Your task to perform on an android device: In the Dailymotion app, Create a new playlist with the name of myplaylist so that i will add my favorite songs in this playlist .
Image 2: 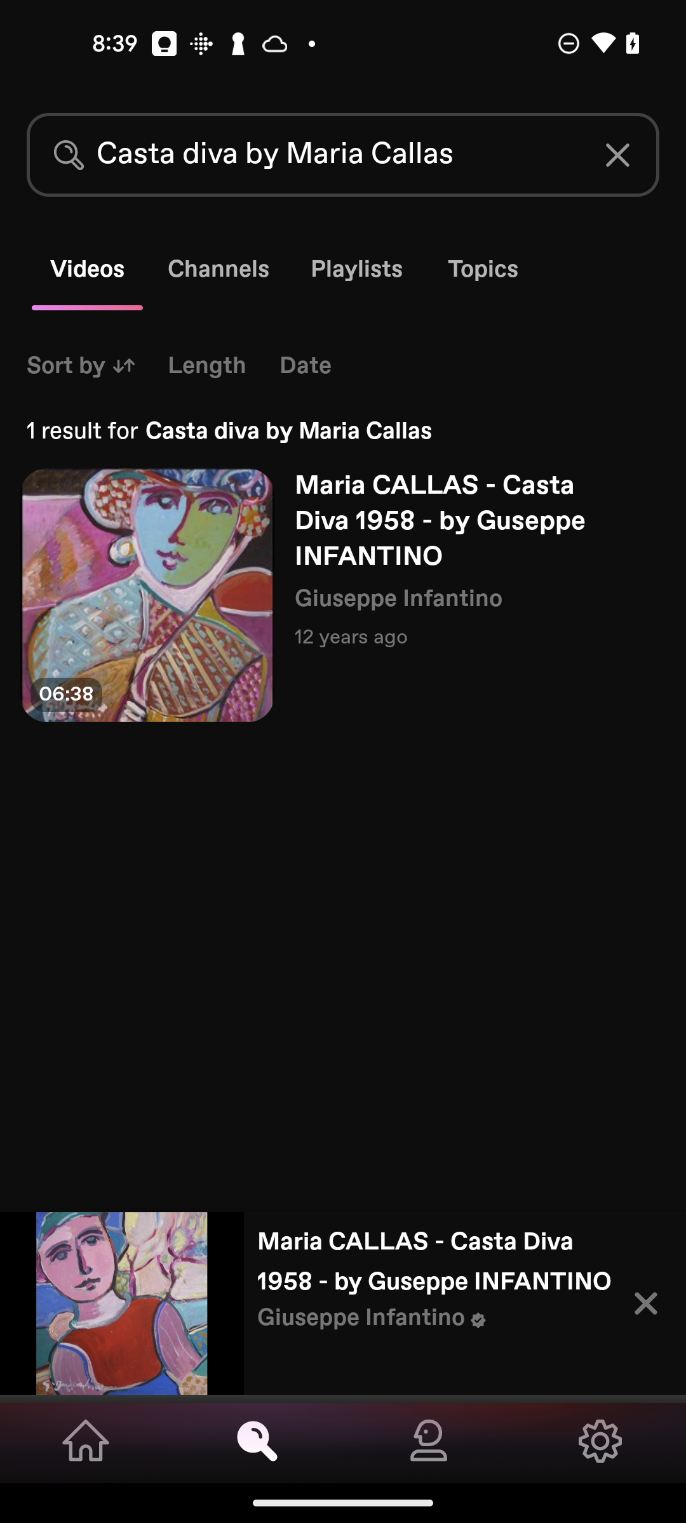
Click on the Profile icon at the bottom of the screen
Step 2: click (429, 1441)
Image 3: 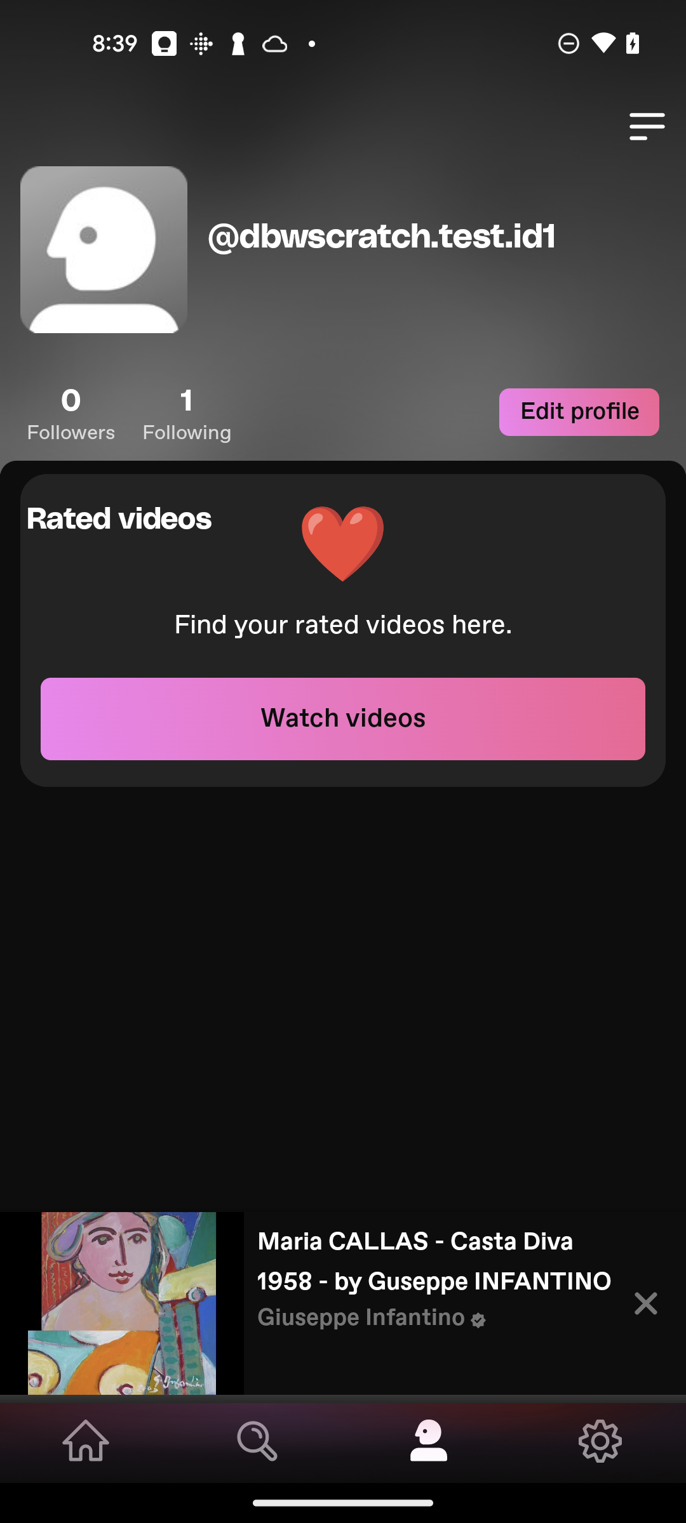
Click on the option bar icon at the to right of the screen
Step 3: click (647, 126)
Image 4: 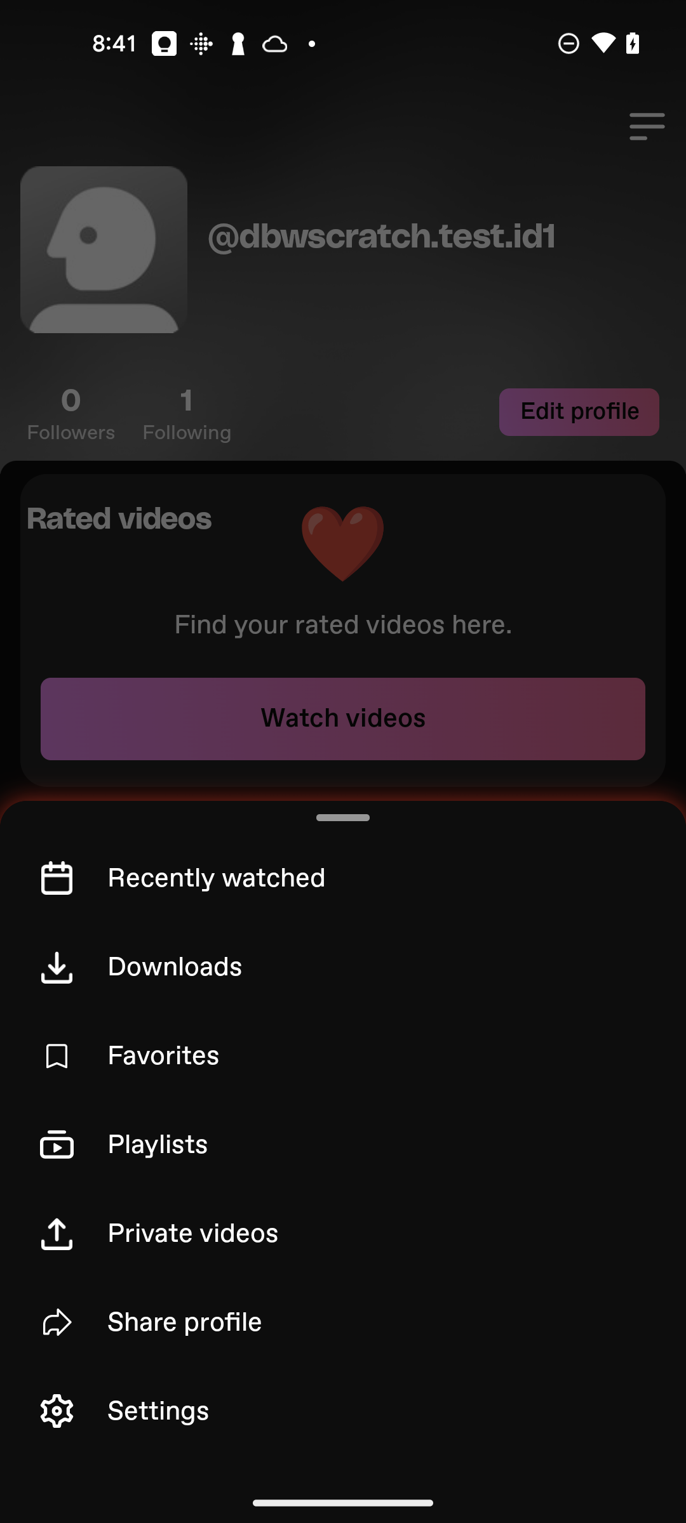
Click on the Playlists tab
Step 4: click (389, 1145)
Image 5: 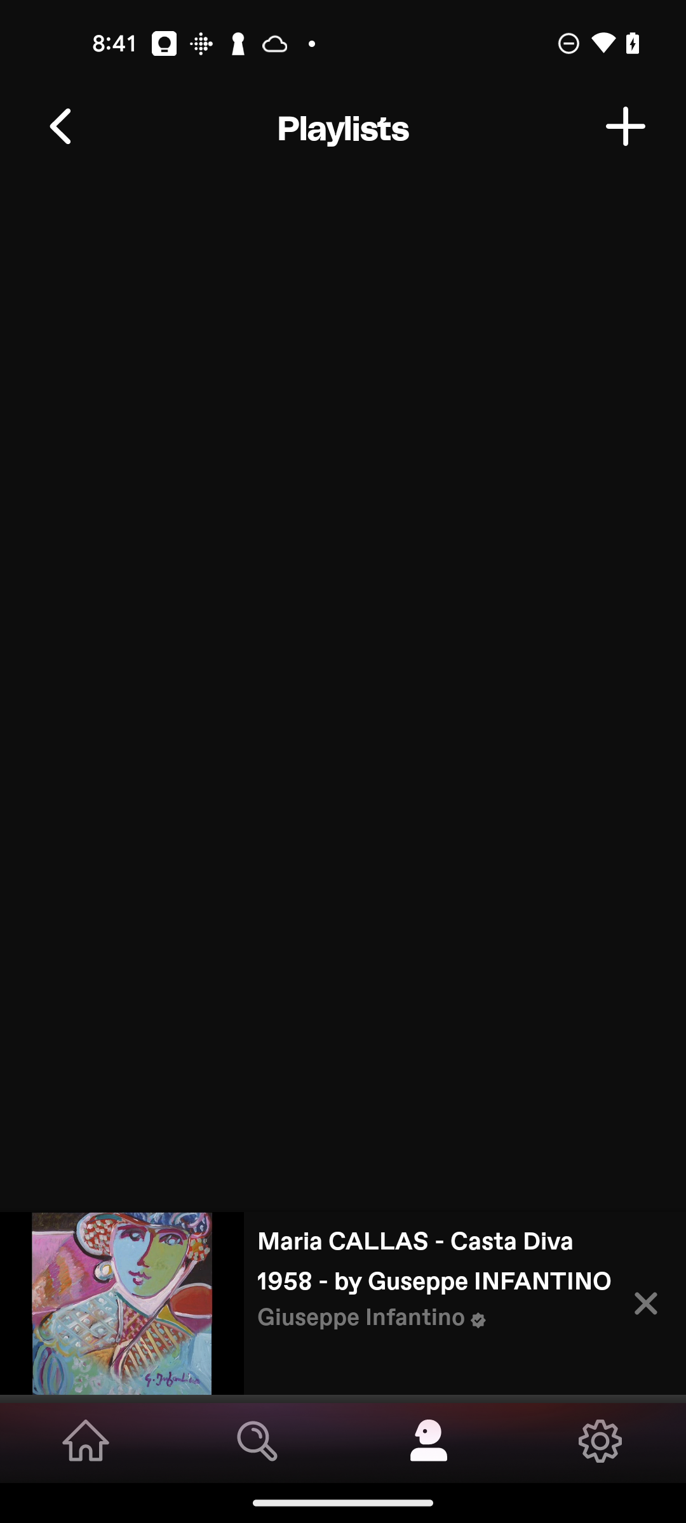
Click on the Plus icon at the top right of the screen
Step 5: click (625, 126)
Image 6: 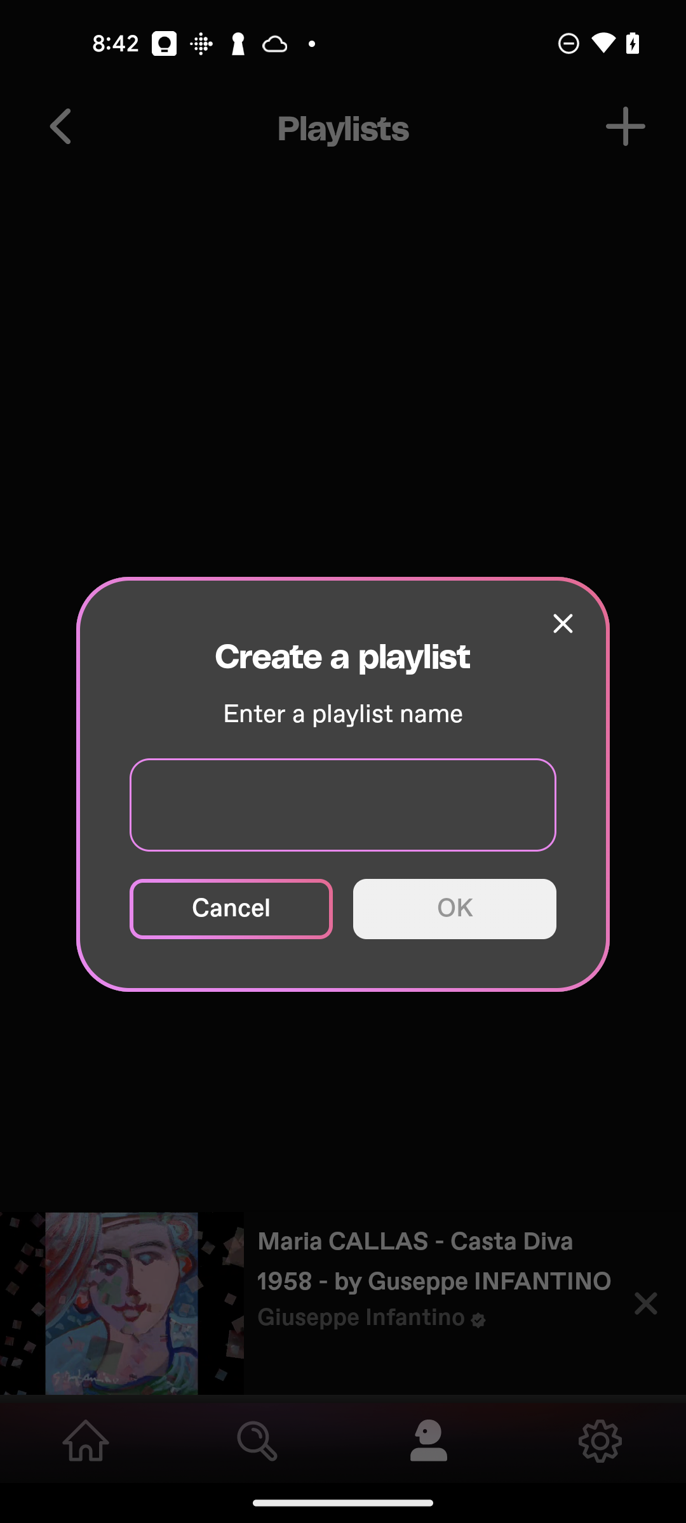
Click on the playlist name text field
Step 6: click (342, 805)
Image 7: 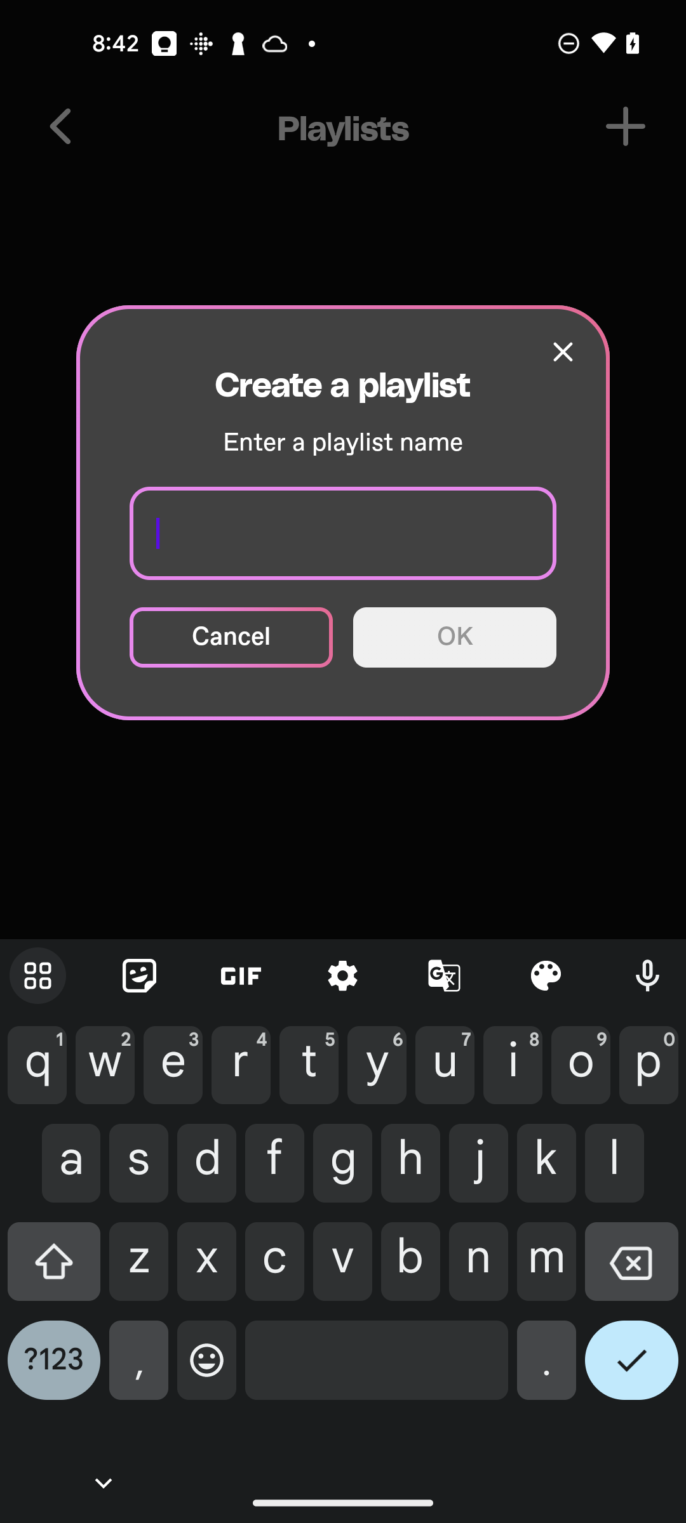
Type myplaylist
Step 7: type "myplaylist"
Image 8: 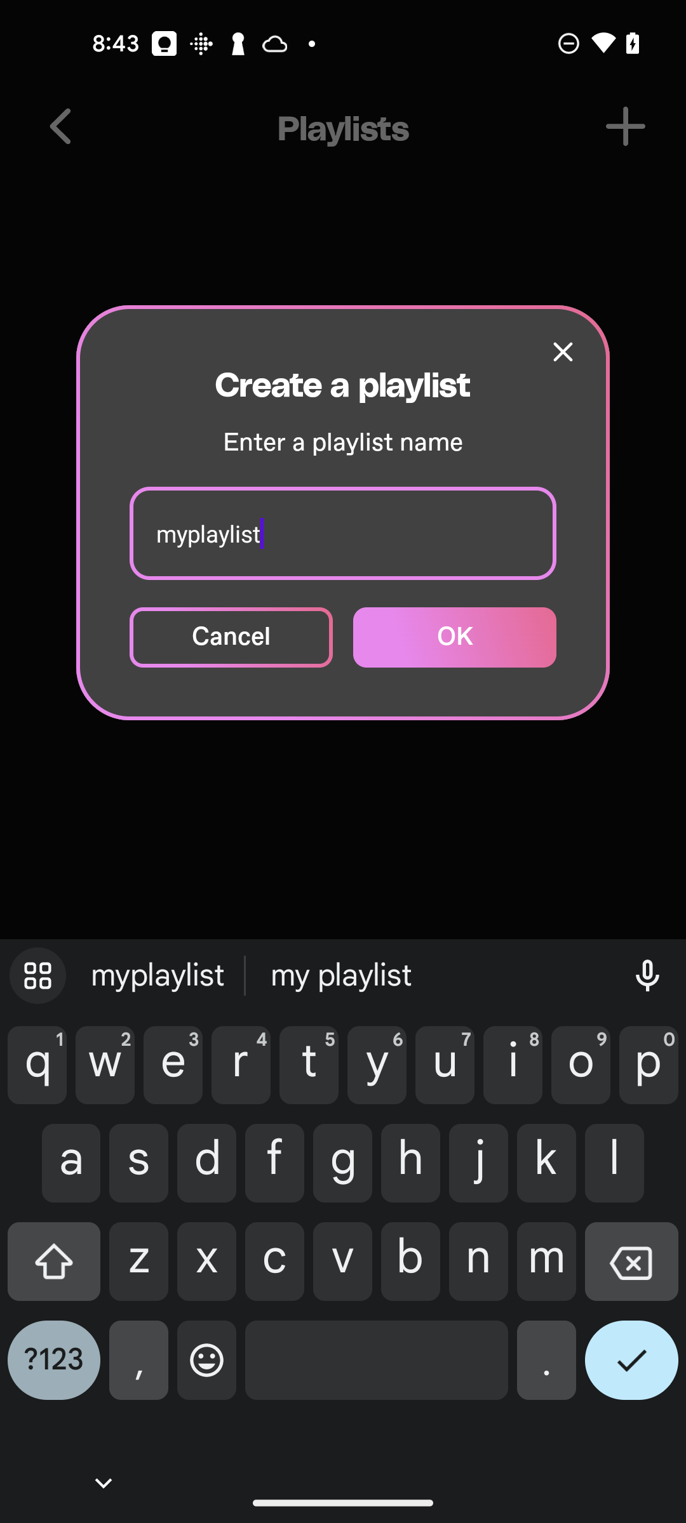
Click on the OK button at the pop up window
Step 8: click (455, 637)